Your task to perform on an android device: In the Klook app, Find an Indigo flight from Delhi to Dehradun. Departing on September 10, 2023, at 06:35 to 07:30 and returning on September 12, 2023, at 18:20 to 19:00.
Image 0: 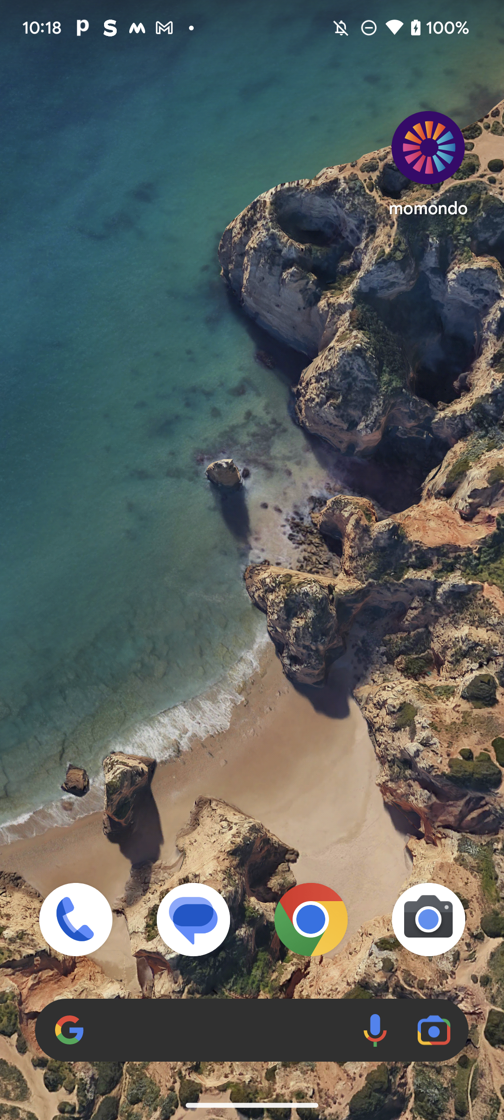
Open the Klook app
Step 0: open app "Klook"
Image 1: 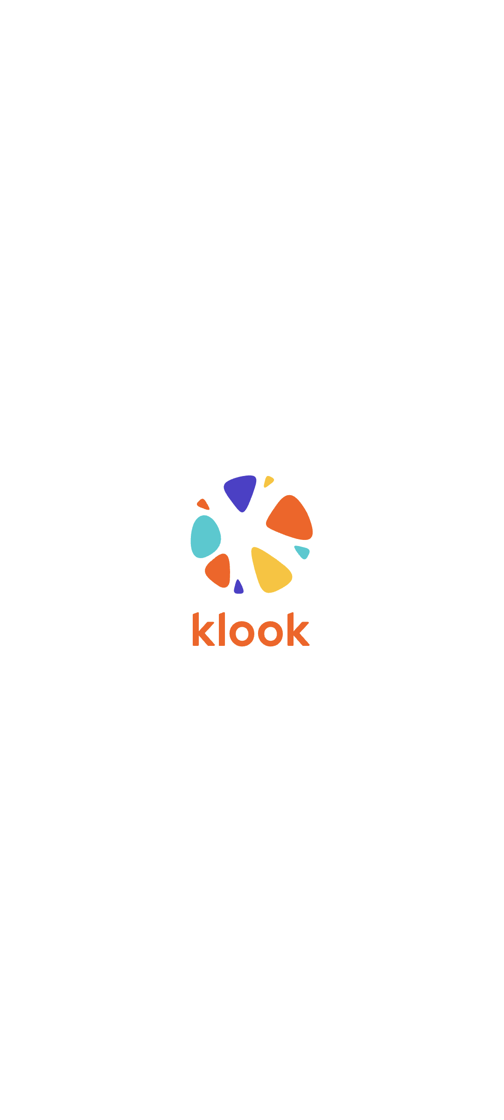
Open the Klook app
Step 1: wait
Image 3: 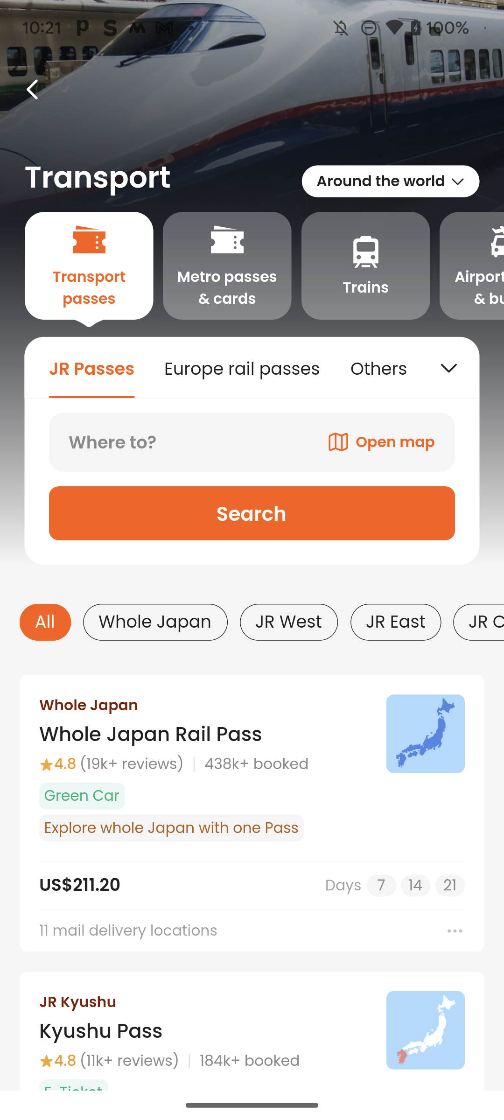
Scroll left in the transport section to view the Flights icon
Step 3: scroll right
Image 4: 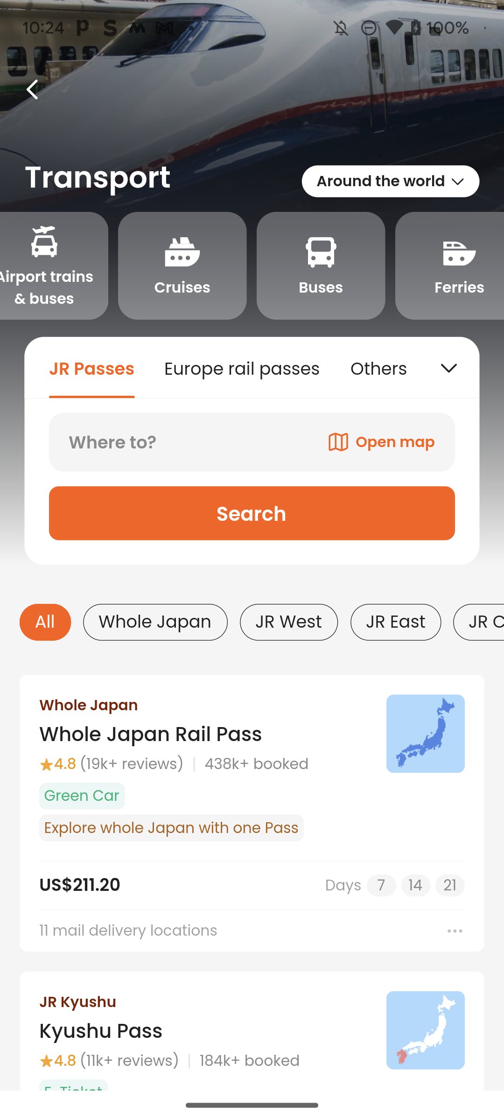
Scroll left in the transport section to view the Flights icon
Step 4: scroll right
Image 5: 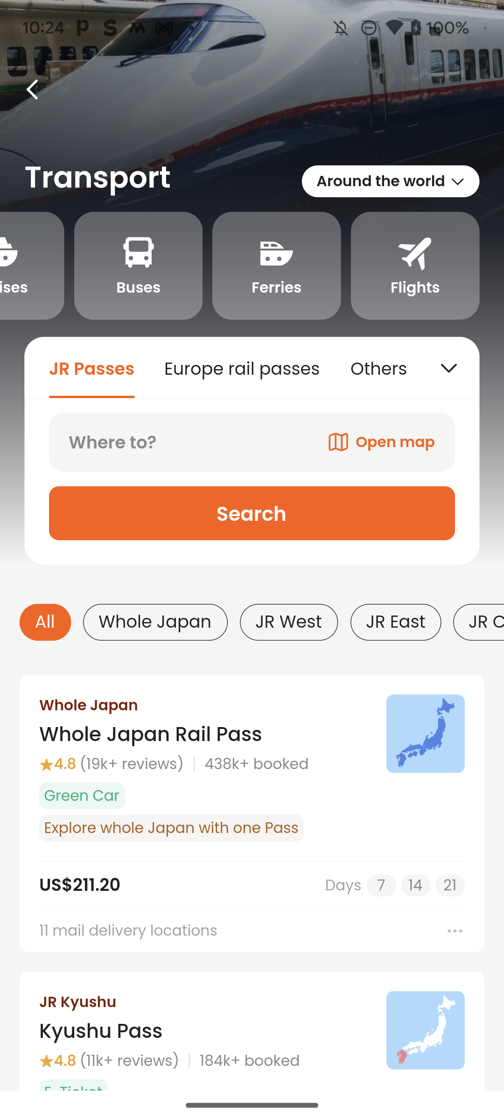
Click on the Flights icon
Step 5: click (415, 274)
Image 6: 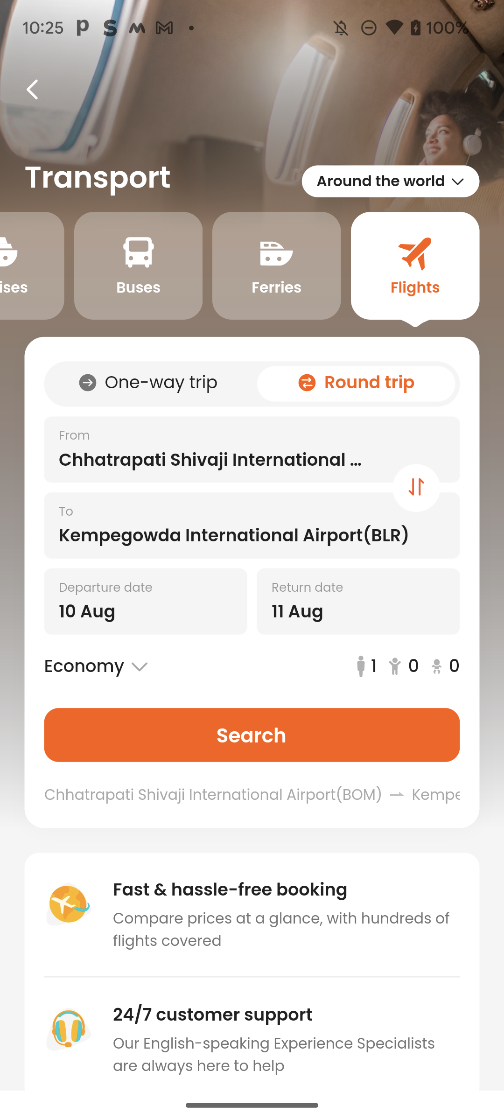
Click on the From option just below the One-way trip
Step 6: click (252, 449)
Image 7: 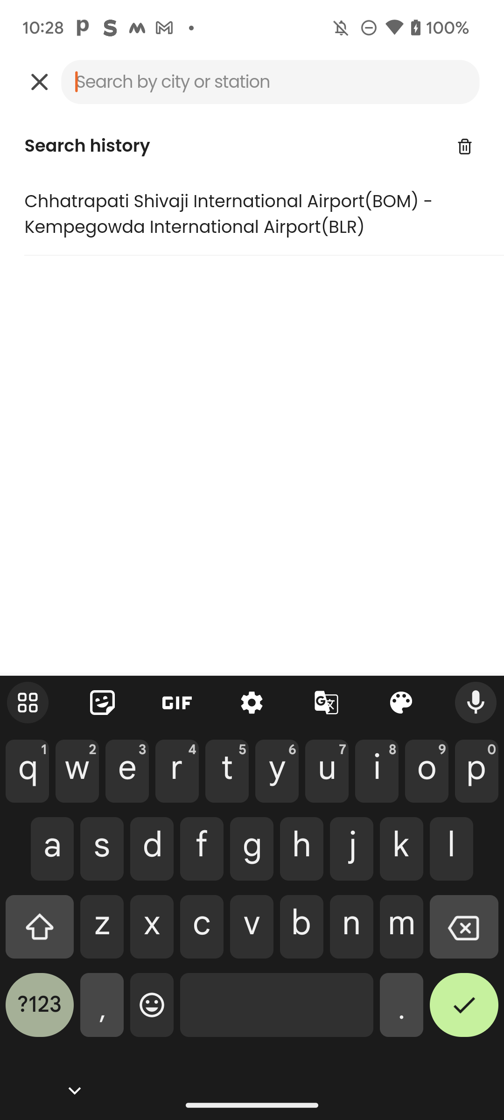
Type Delhi in the City or station search bar
Step 7: type "Delhi"
Image 8: 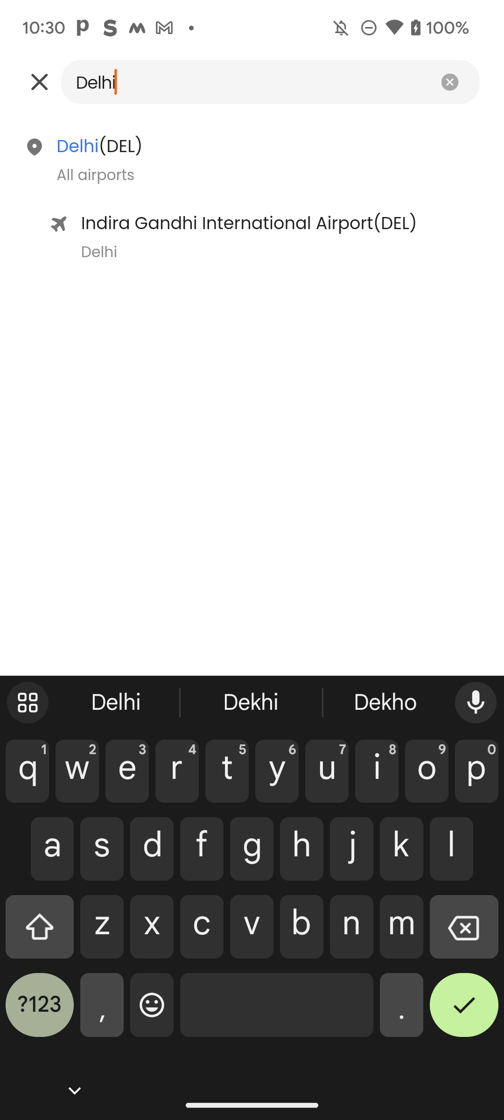
Click on the Indira Gandhi International Airport suggestion
Step 8: click (252, 237)
Image 9: 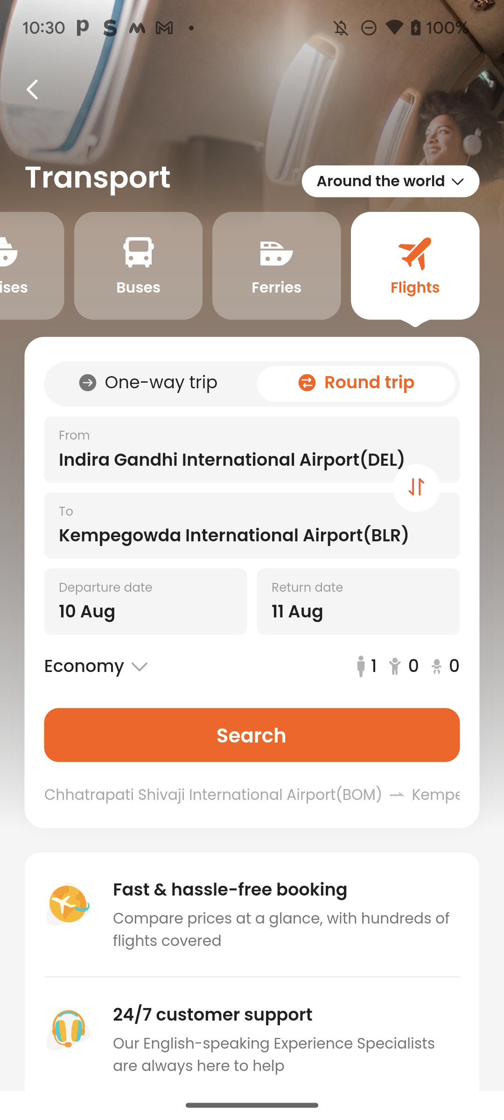
Click on the To option just below the From option
Step 9: click (252, 525)
Image 10: 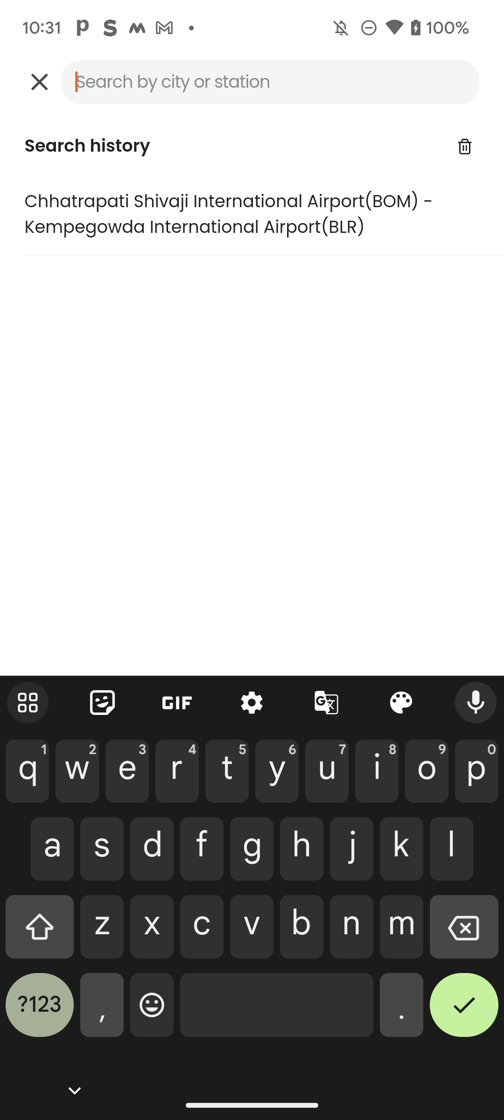
Type Dehradun in the city or station search bar
Step 10: type "Dehradun"
Image 11: 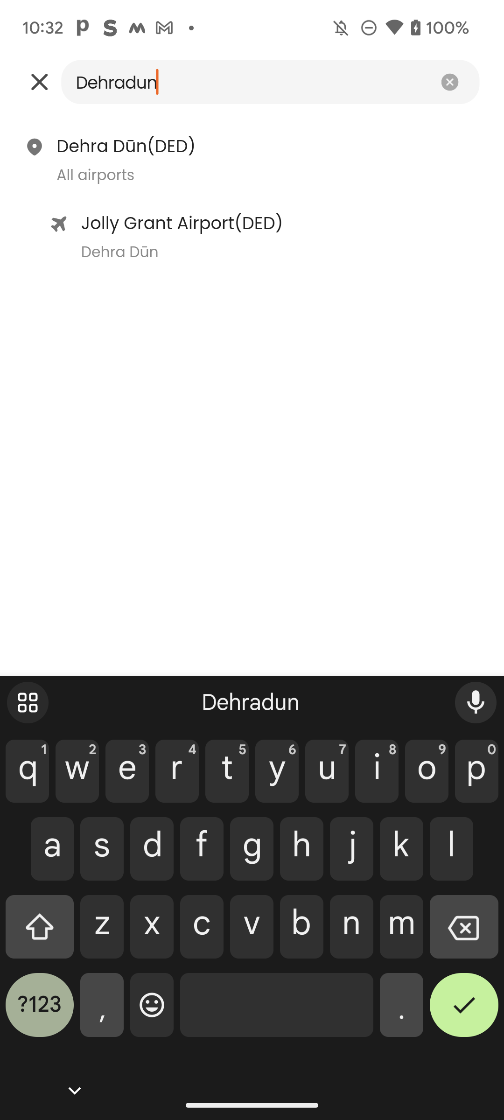
Click on the Jolly Grant Airport suggestion
Step 11: click (252, 237)
Image 12: 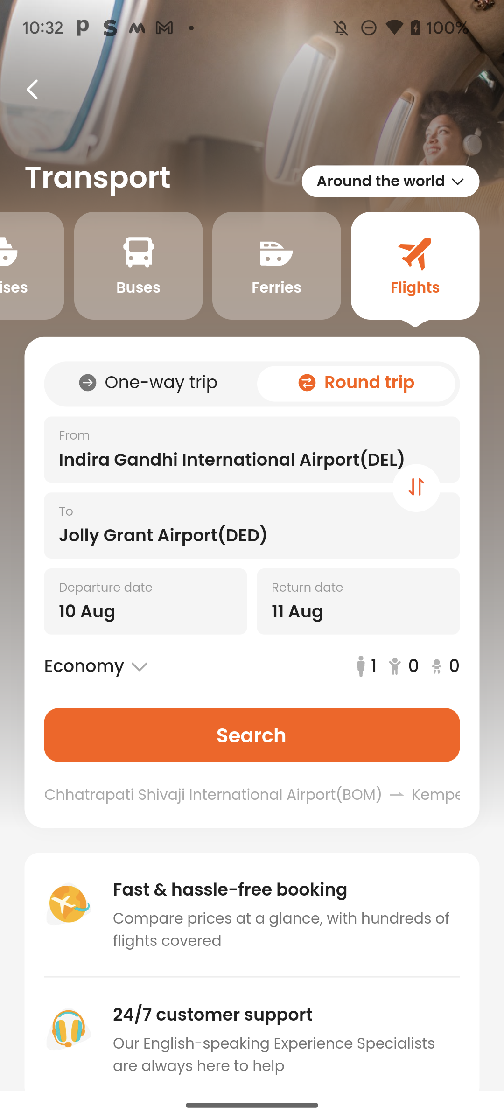
Click on the Departure date option
Step 12: click (146, 601)
Image 13: 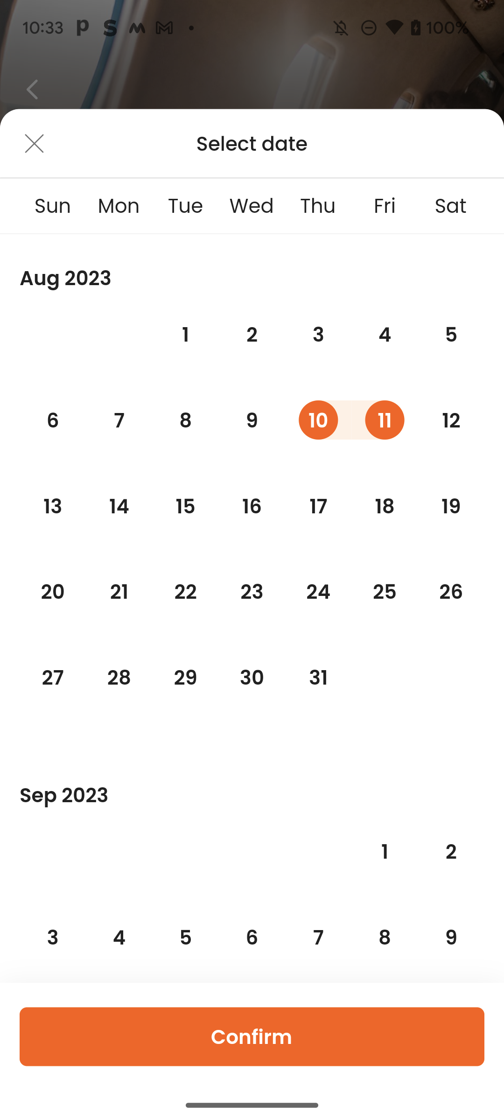
Scroll up to view the September month
Step 13: scroll down
Image 14: 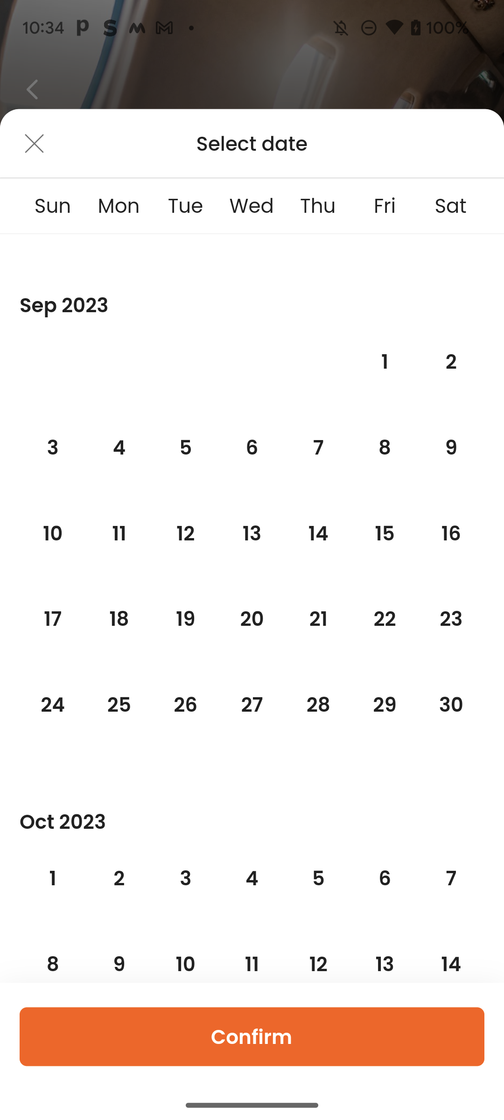
Click on the date of September 10, 2023
Step 14: click (53, 544)
Image 15: 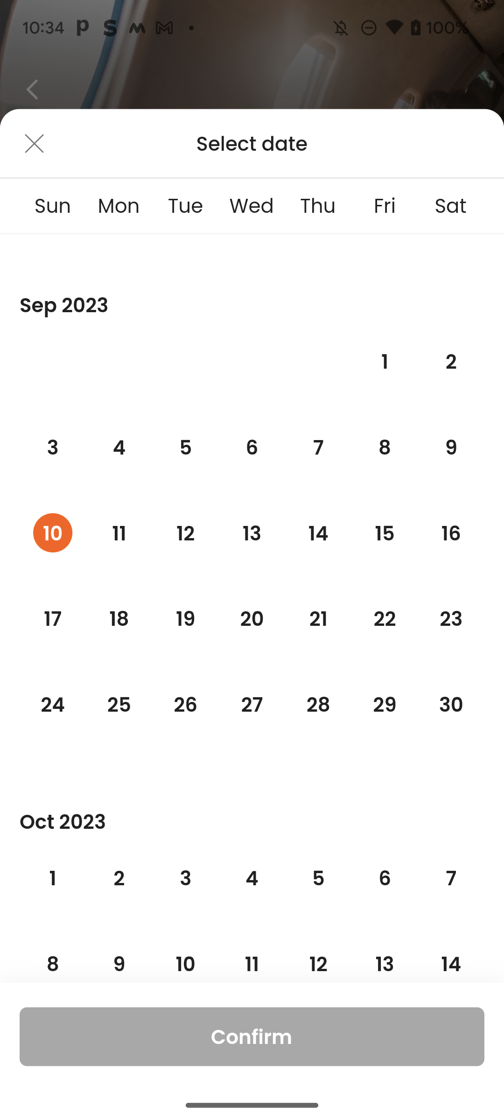
Click on the return date of September 12, 2023
Step 15: click (185, 544)
Image 16: 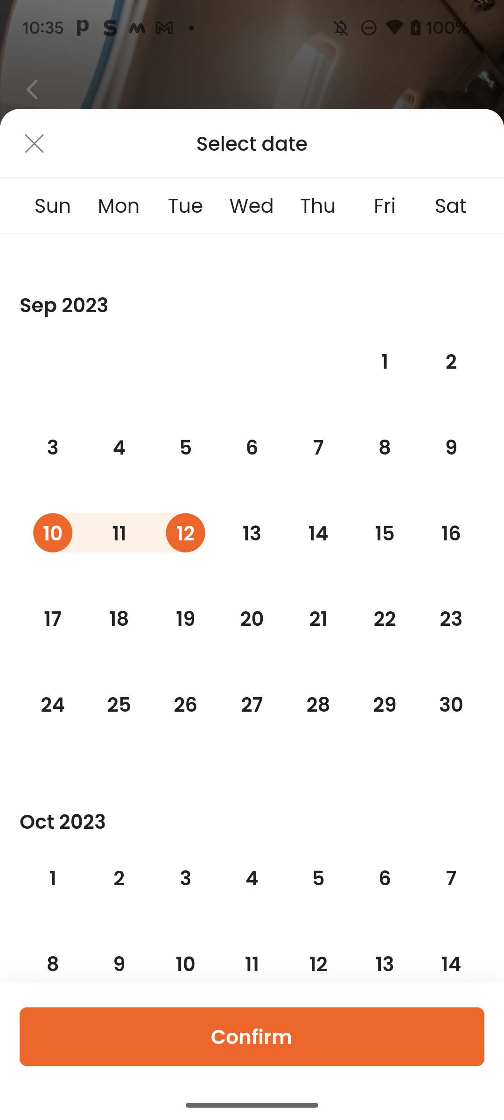
Click on the Confirm button at the bottom of the screen
Step 16: click (252, 1036)
Image 17: 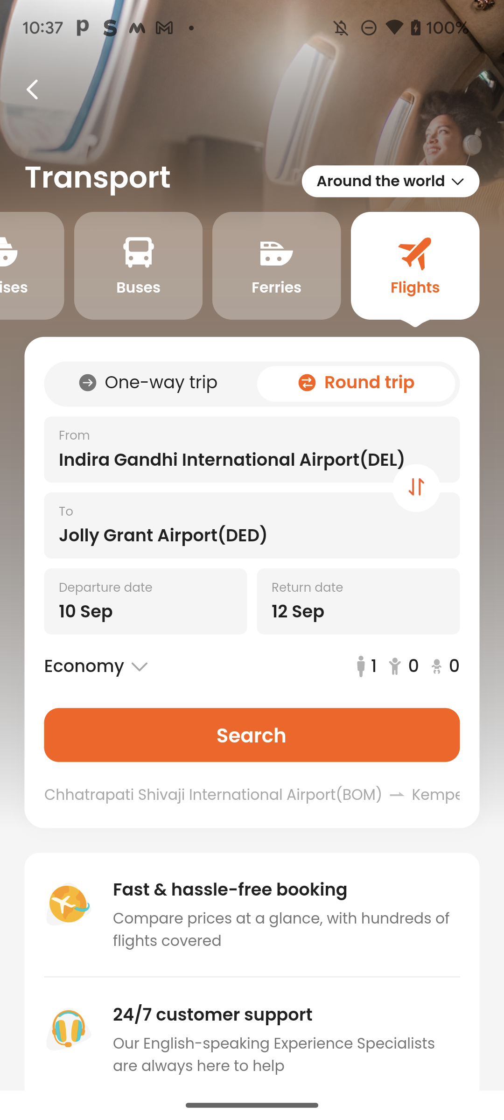
Click on the Search button
Step 17: click (252, 735)
Image 18: 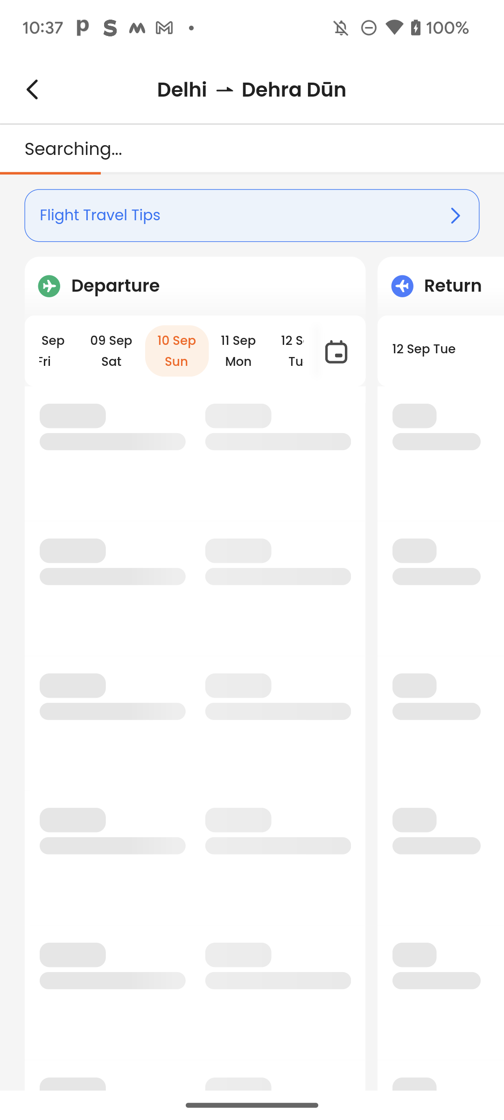
Click on the Search button
Step 18: wait
Image 19: 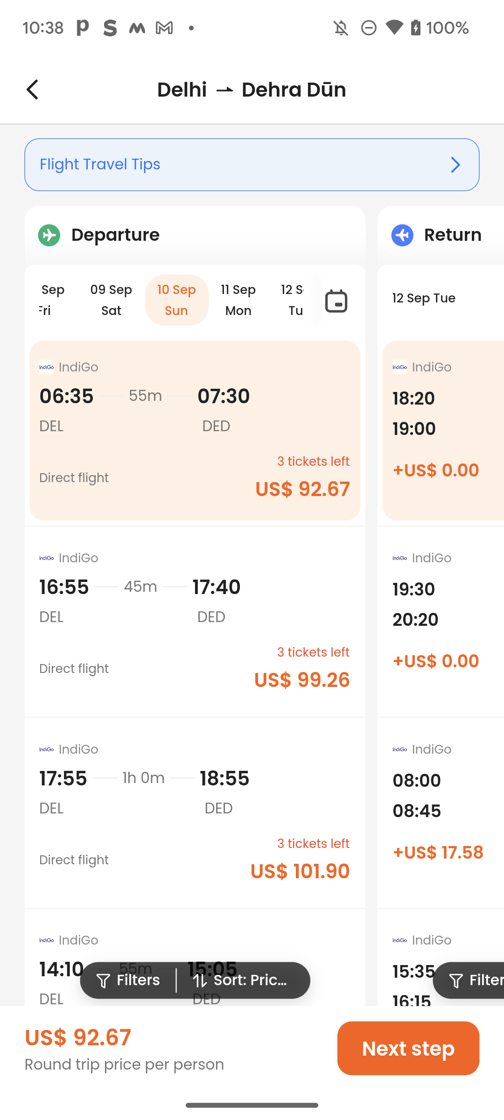
Click on the Next Step button at the bottom-right of the screen
Step 19: wait
Image 20: 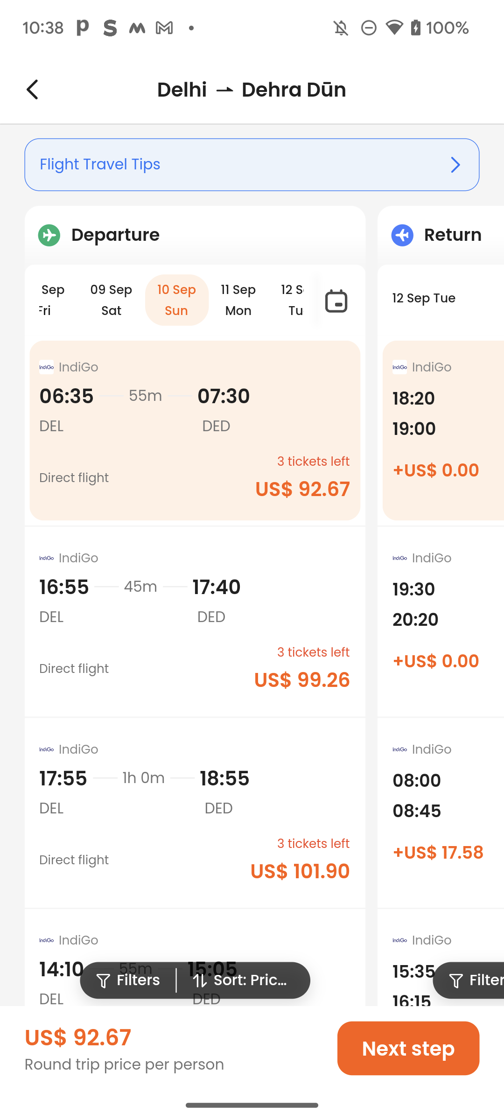
Click on the Next Step button at the bottom-right of the screen
Step 20: click (408, 1048)